Your task to perform on an android device: Since grocery shopping is complete, I will mark it as complete in the Todoist app.
Image 0: 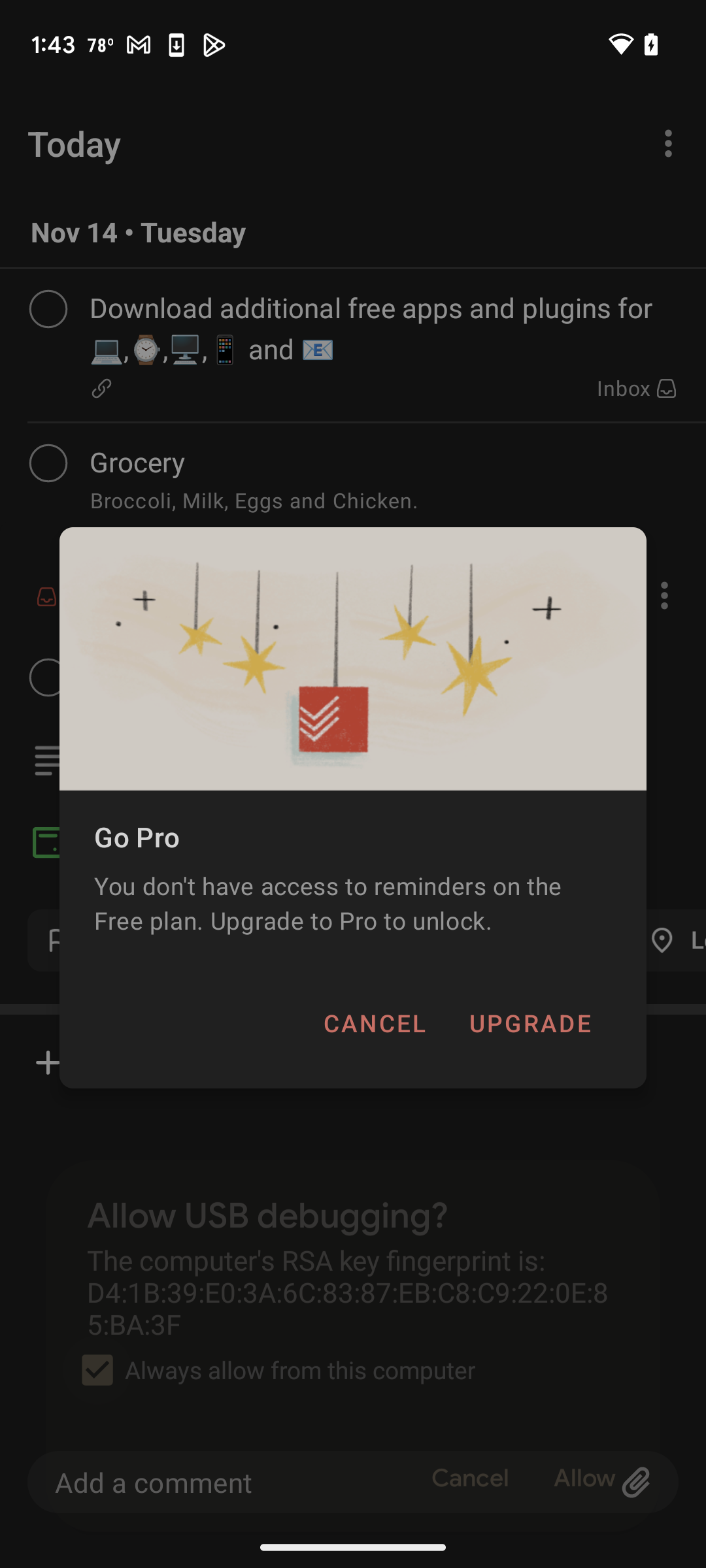
Go back
Step 0: press back button